Your task to perform on an android device: Add a men's striped full-sleeve slim-fit smart casual shirt to my wishlist for the future in the Max Fashion app.
Image 0: 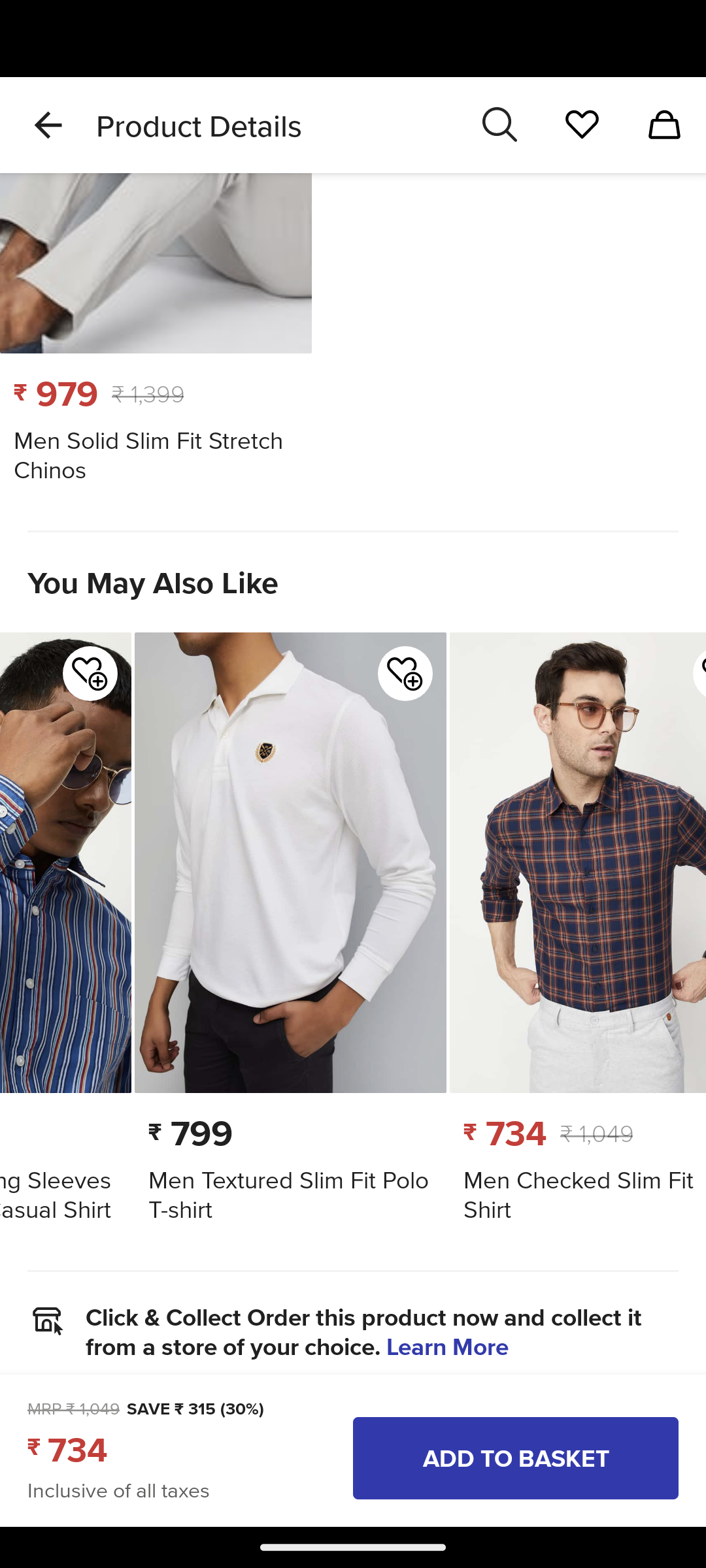
Swipe up to view the shirt.
Step 0: scroll up
Image 1: 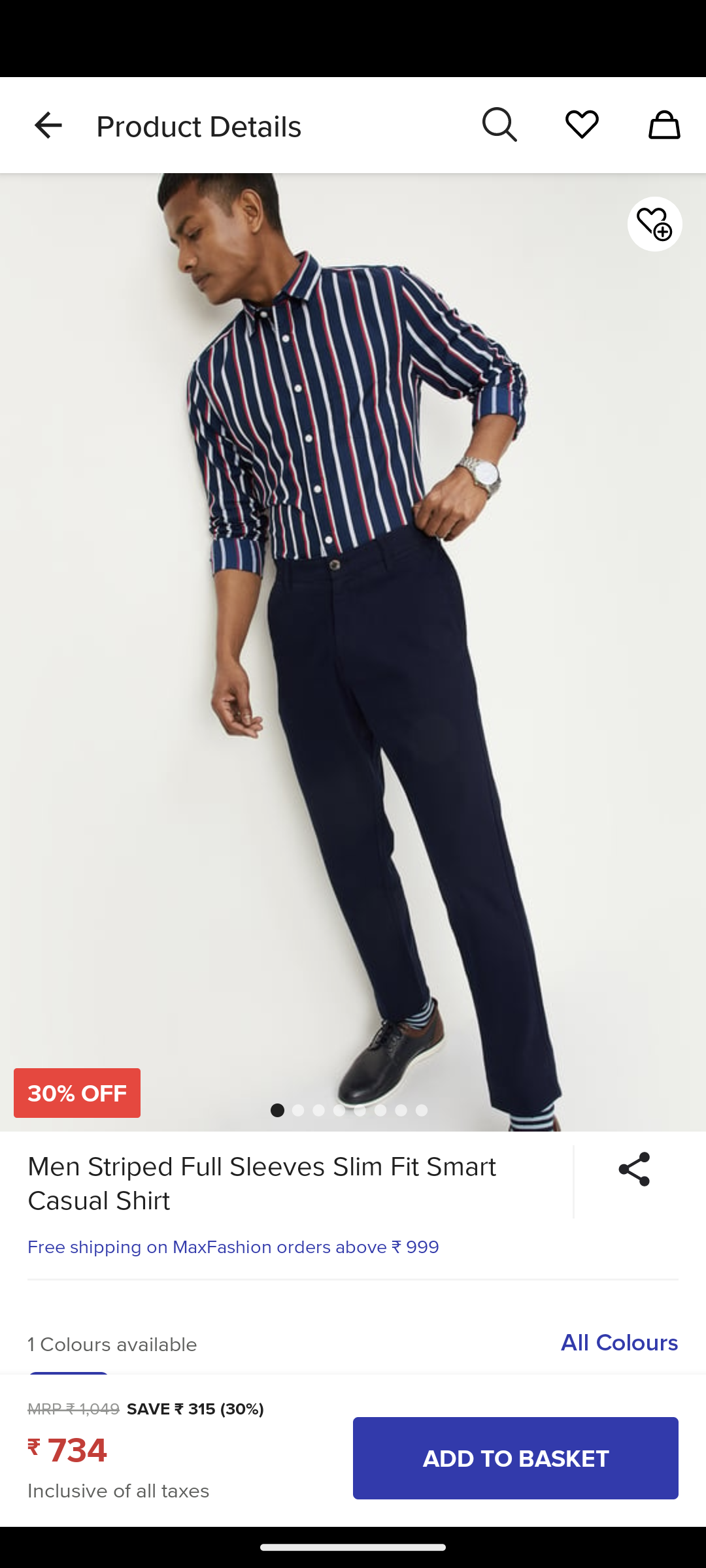
Now click on the heart plus icon.
Step 1: click (654, 223)